Your task to perform on an android device: Open The Clock app and Delay the alarm of 9:15 AM by 10 minutes.
Image 0: 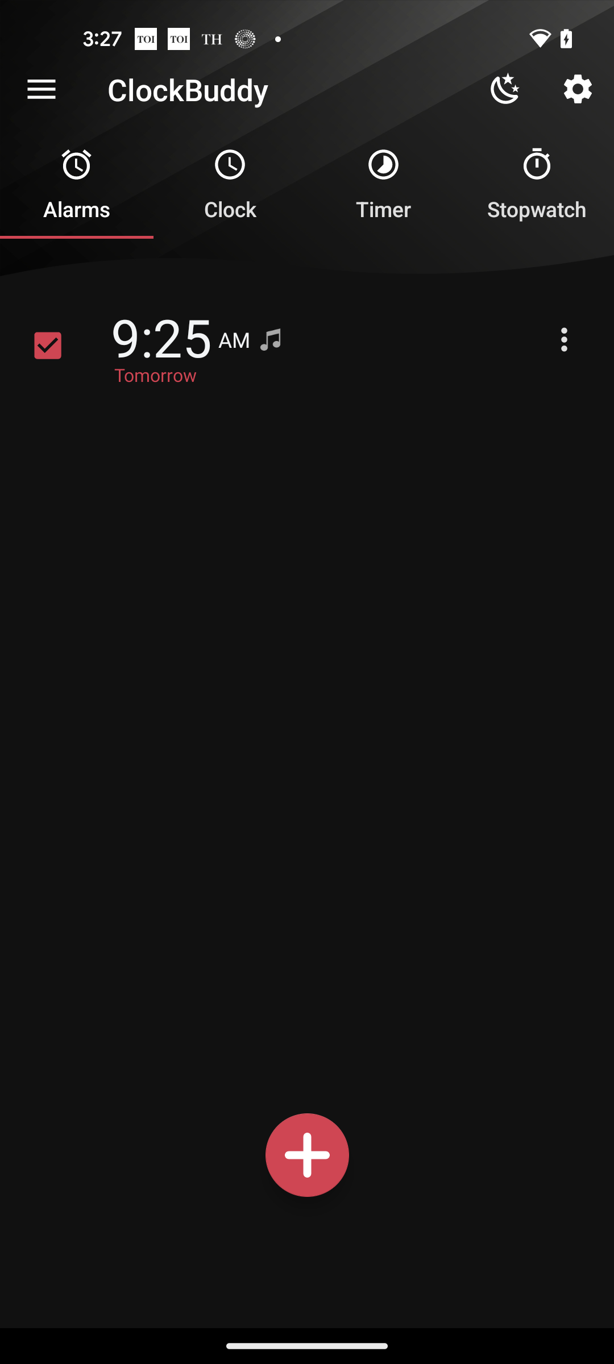
Open The Clock app
Step 0: open app "The Clock"
Image 1: 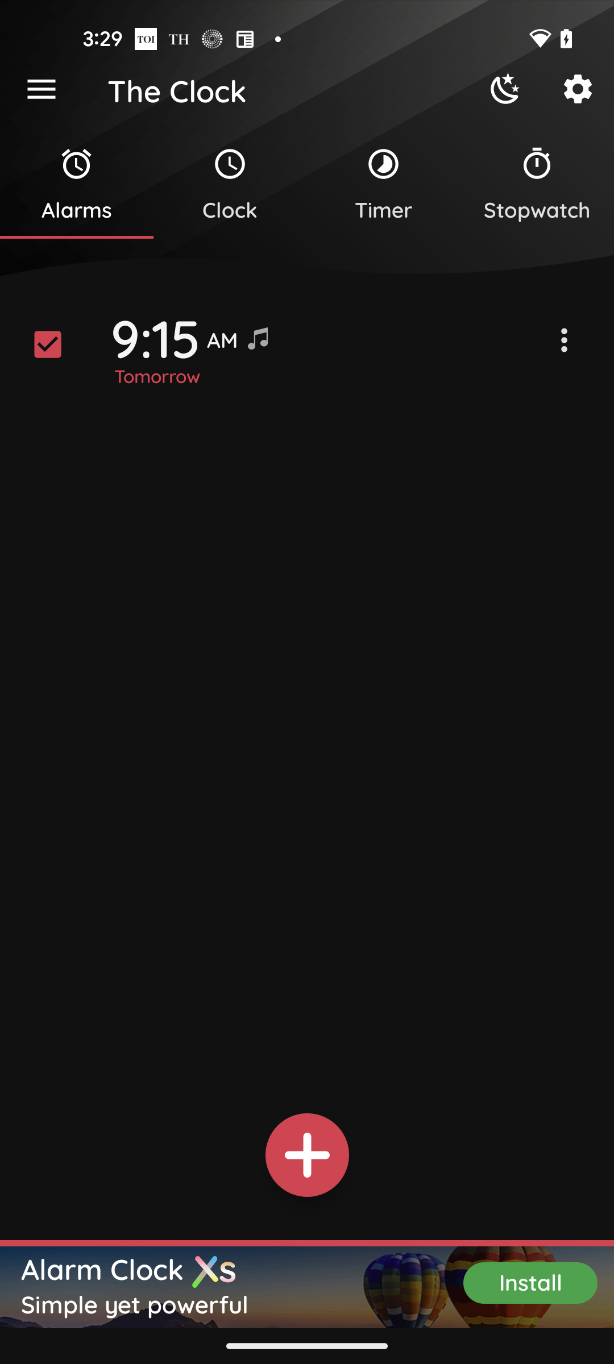
Click on the 9:15 AM alarm
Step 1: click (155, 338)
Image 2: 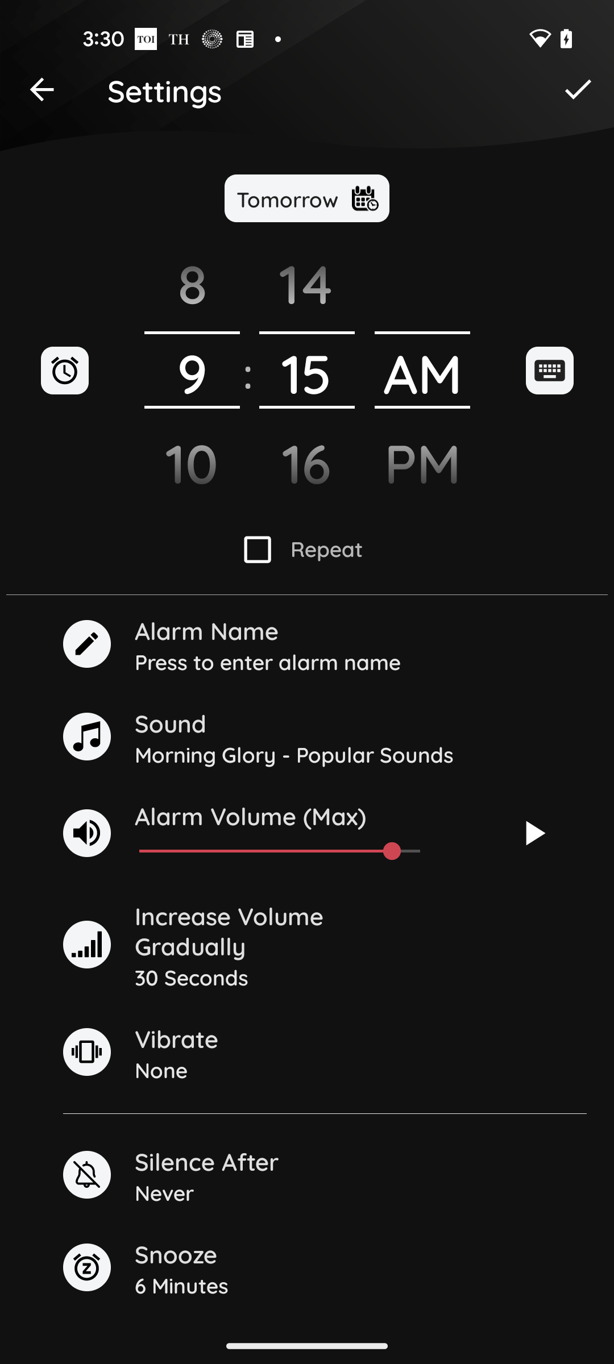
Click on the alarm clock icon
Step 2: click (65, 372)
Image 3: 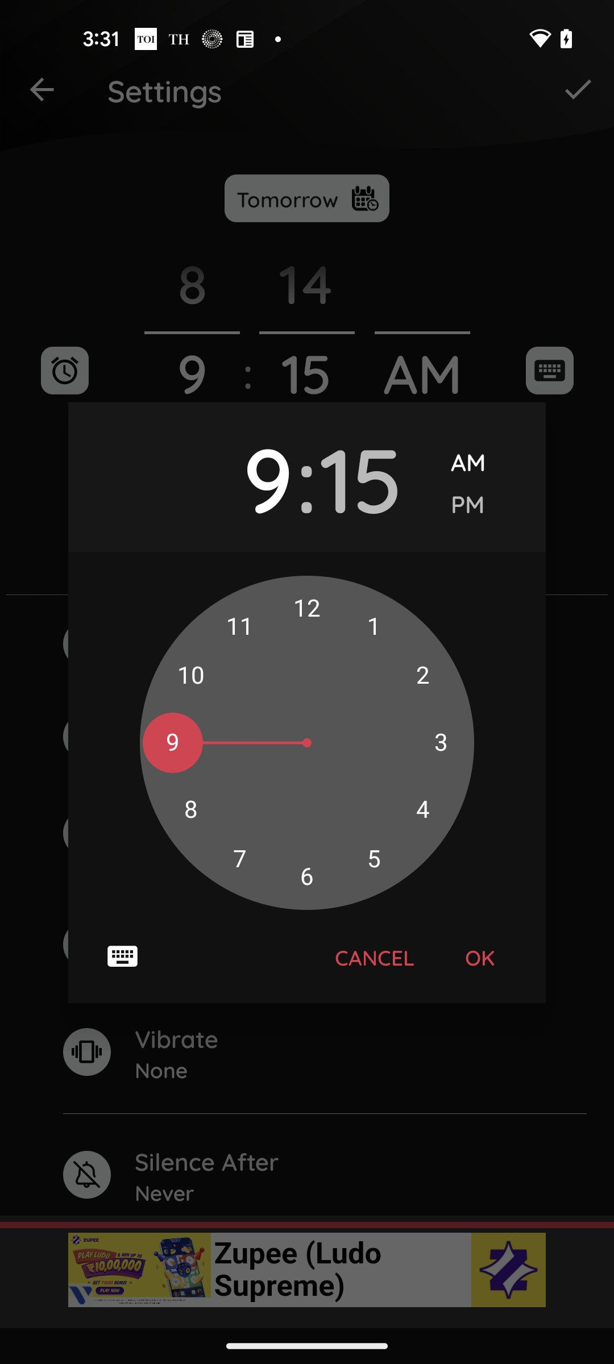
Click on the minutes section 
Step 3: click (380, 473)
Image 4: 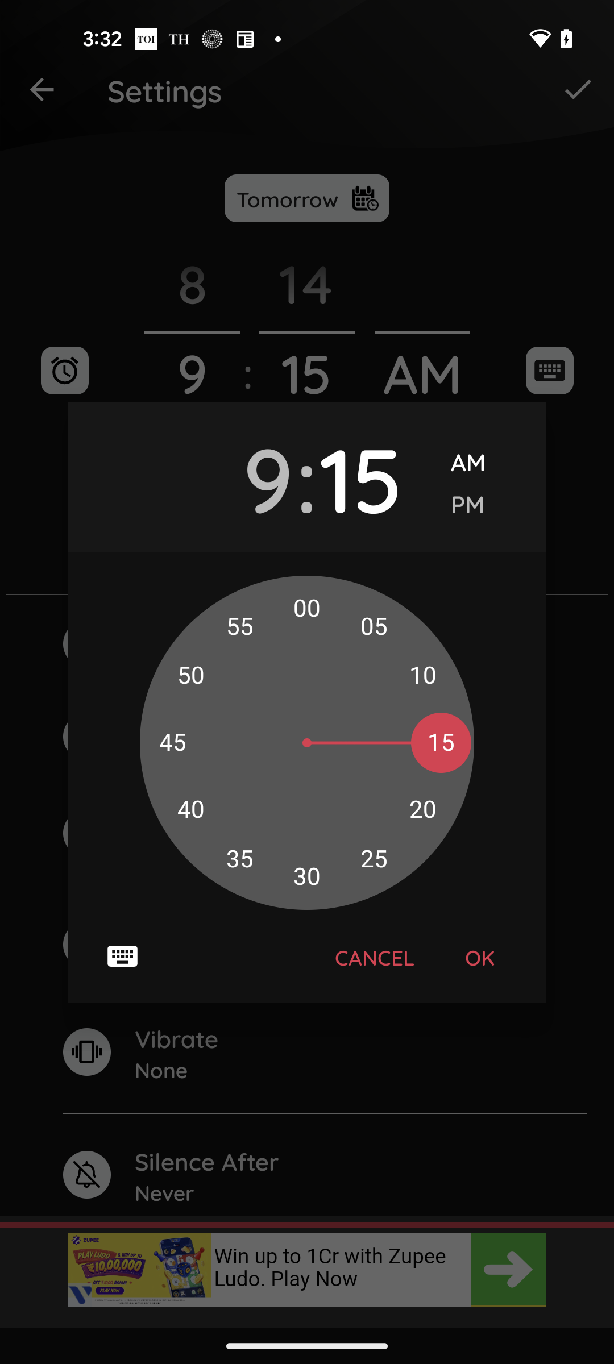
change the minutes to 25
Step 4: click (374, 858)
Image 5: 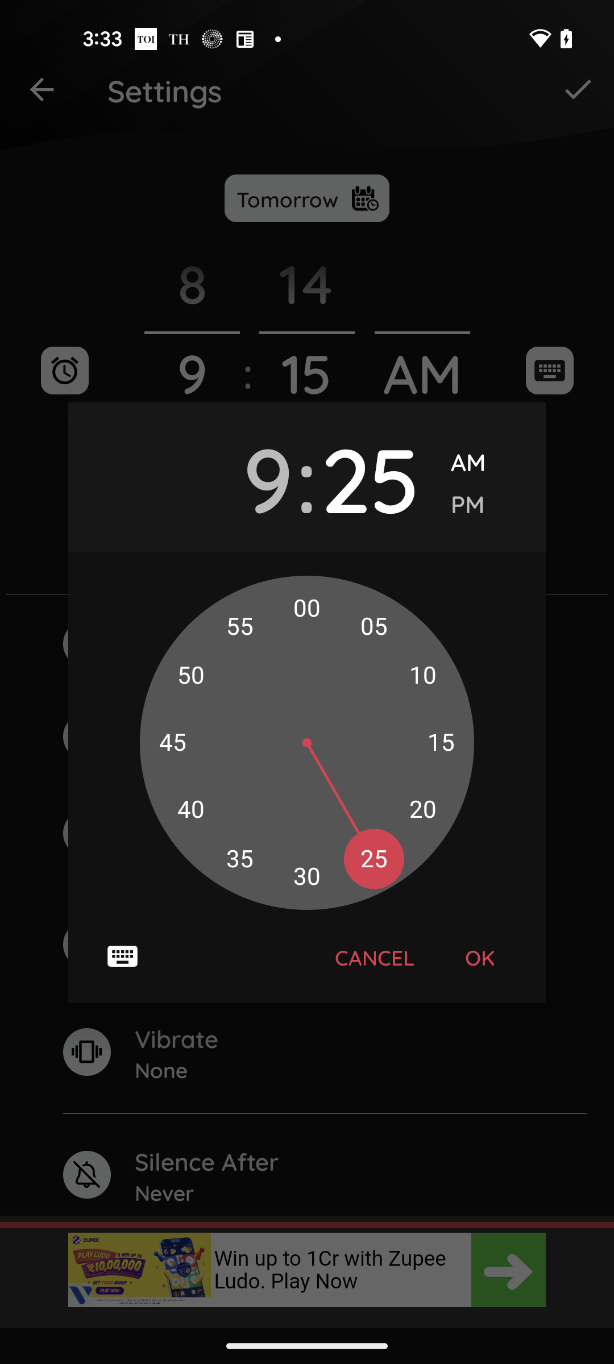
Click on the OK button
Step 5: click (479, 957)
Image 6: 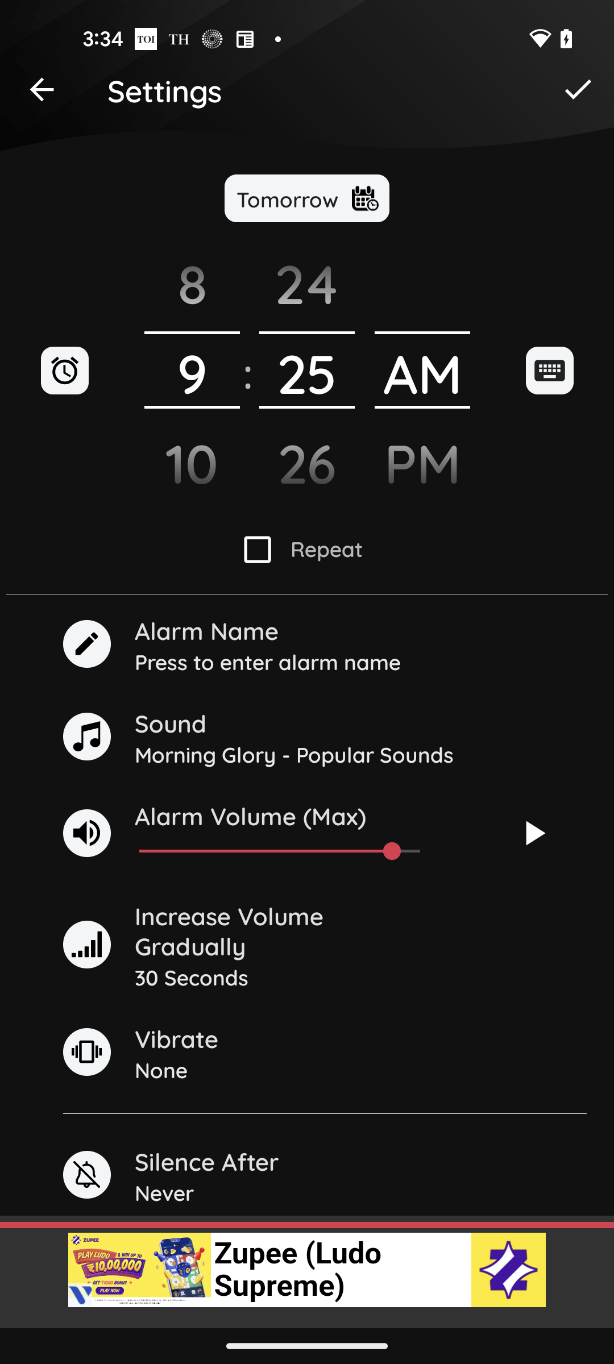
Click on the tick icon at the top right corner
Step 6: click (578, 89)